Your task to perform on an android device: I like the recipe for Chinese fried rice and plan to use it in the future, so i want to save the recipe
Image 0: 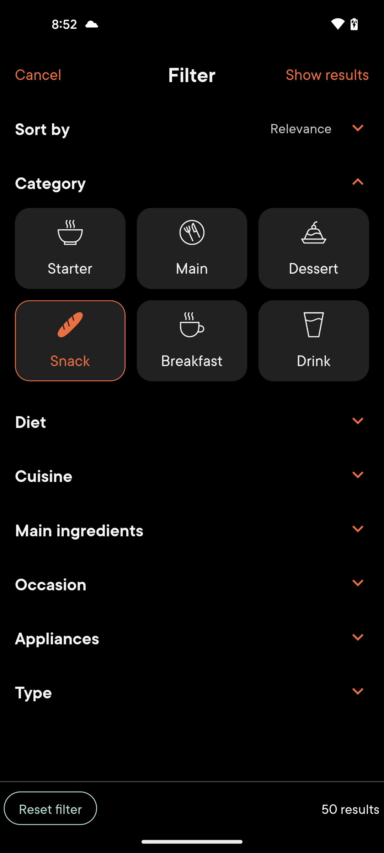
click on the Show results option at the top right corner of the screen
Step 0: click (327, 74)
Image 1: 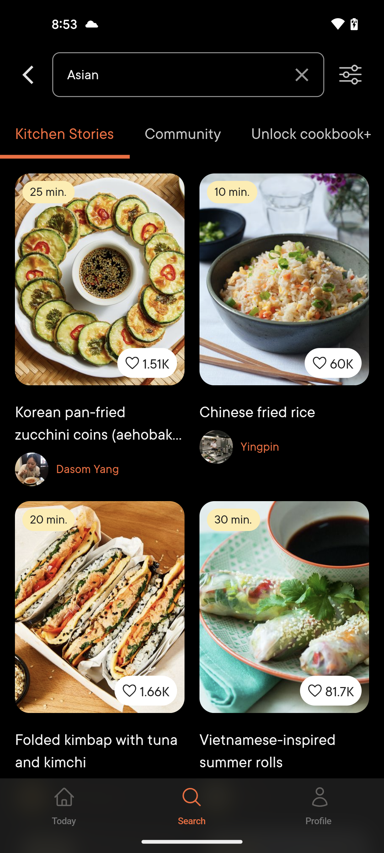
click on the Chinese fried rice recipe
Step 1: click (284, 329)
Image 2: 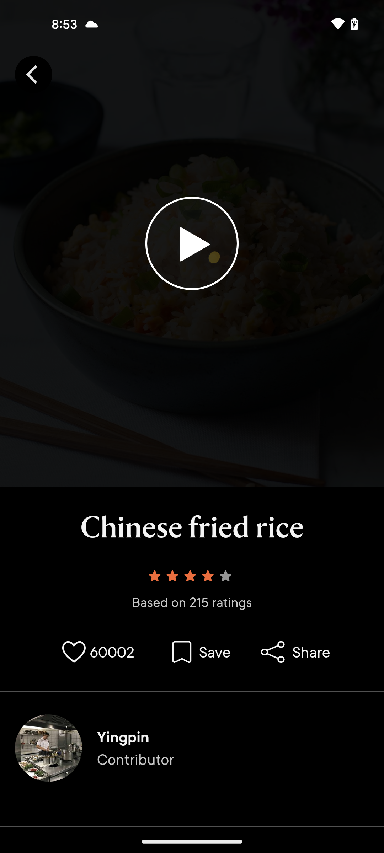
click on the save option
Step 2: click (201, 652)
Image 3: 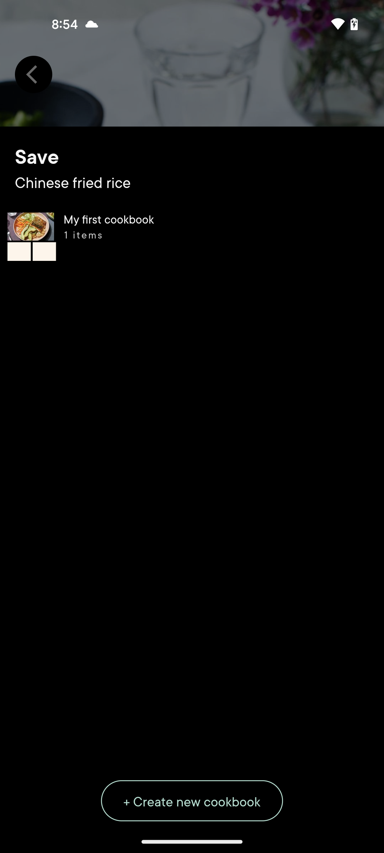
select My first coockbook
Step 3: click (192, 237)